Your task to perform on an android device: Delete the first photo from the Gallery App
Image 0: 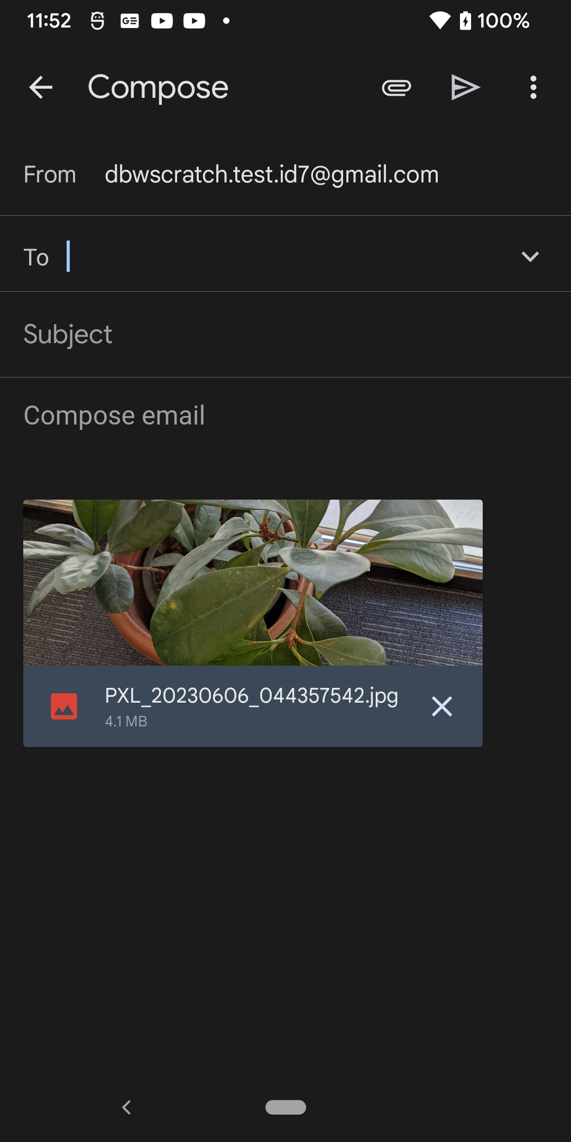
Open Gallery App
Step 0: open app "Gallery"
Image 1: 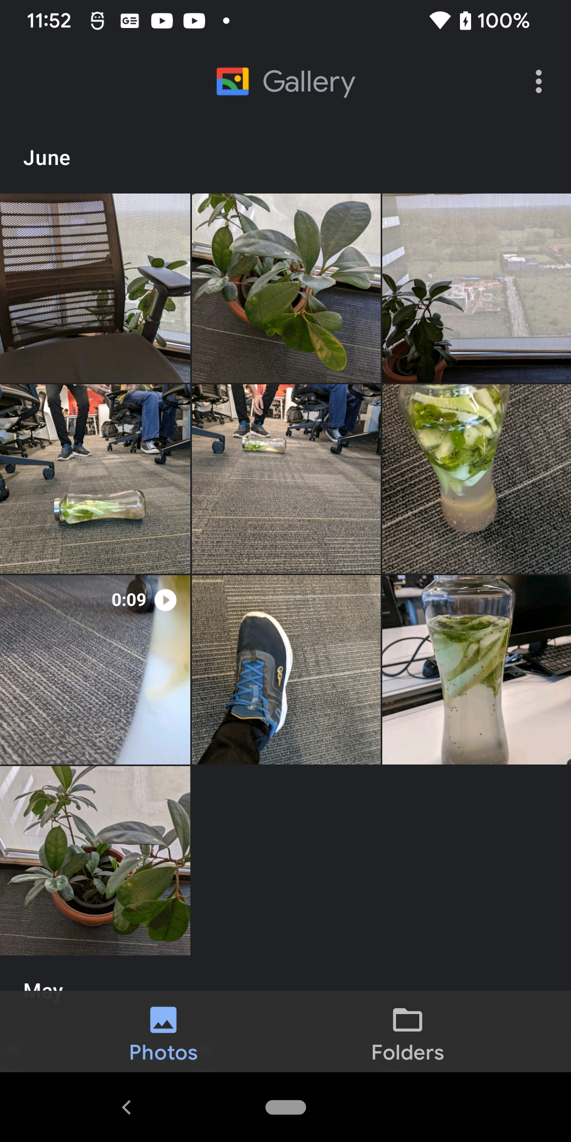
Click on the first photo
Step 1: click (95, 288)
Image 2: 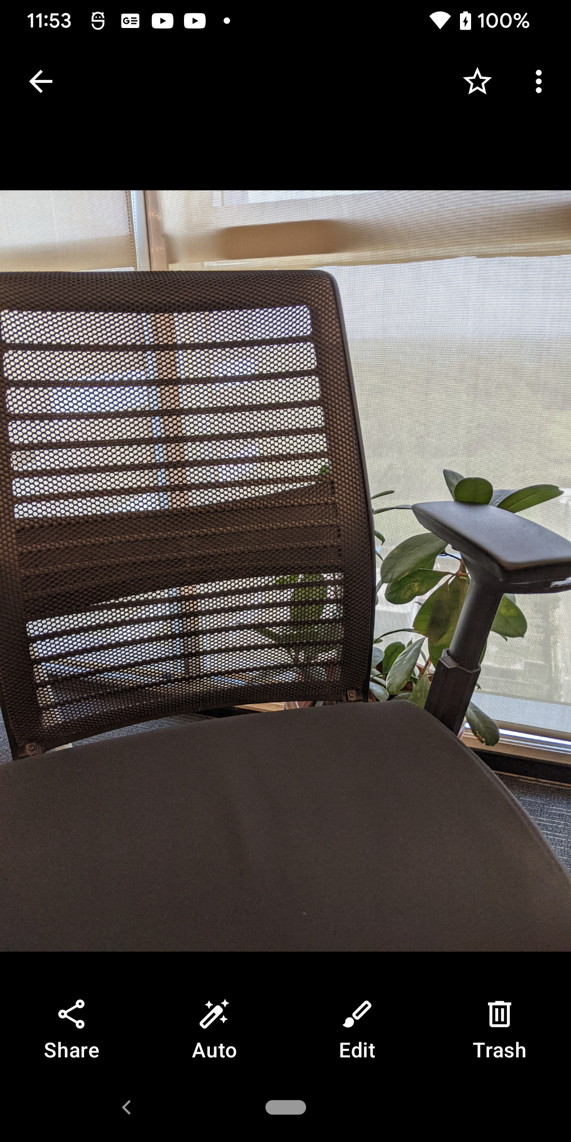
Click on the Trash icon at the bottom right corner of the screen
Step 2: click (500, 1031)
Image 3: 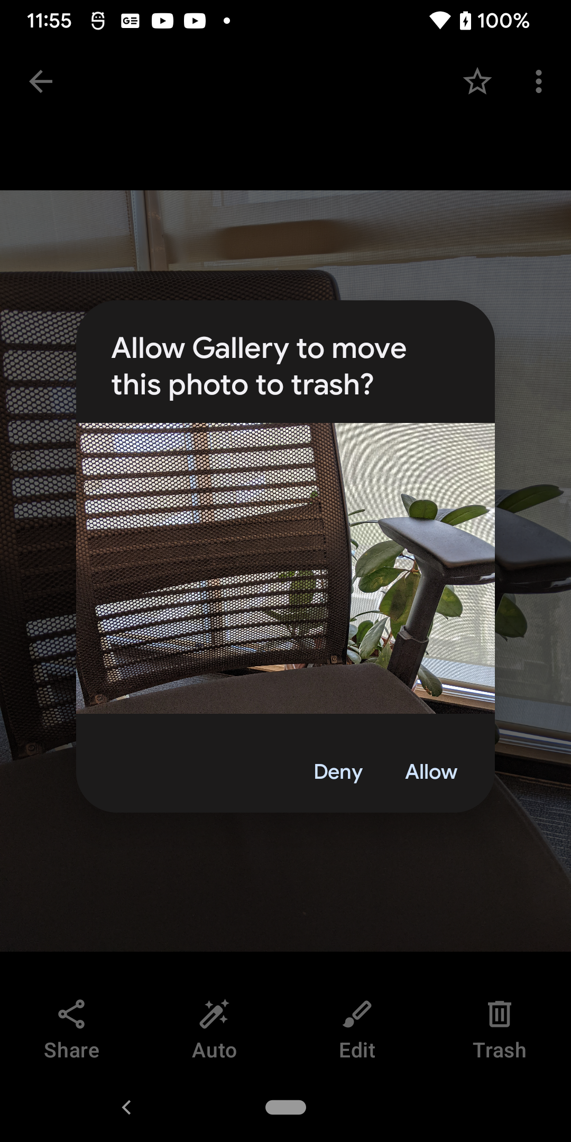
Click on the Allow Button
Step 3: click (431, 771)